Your task to perform on an android device: I want to browse the coffee machine.
Image 0: 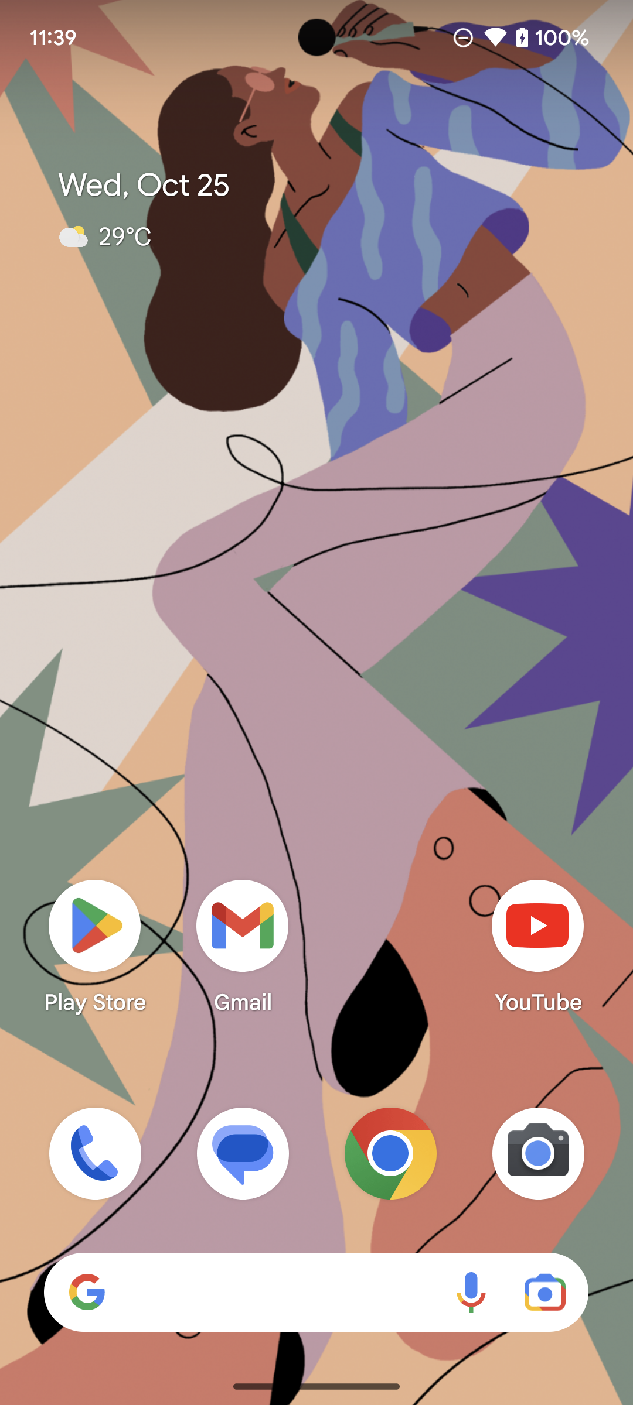
Open Tata Neu app.
Step 0: open app "Tata Neu"
Image 1: 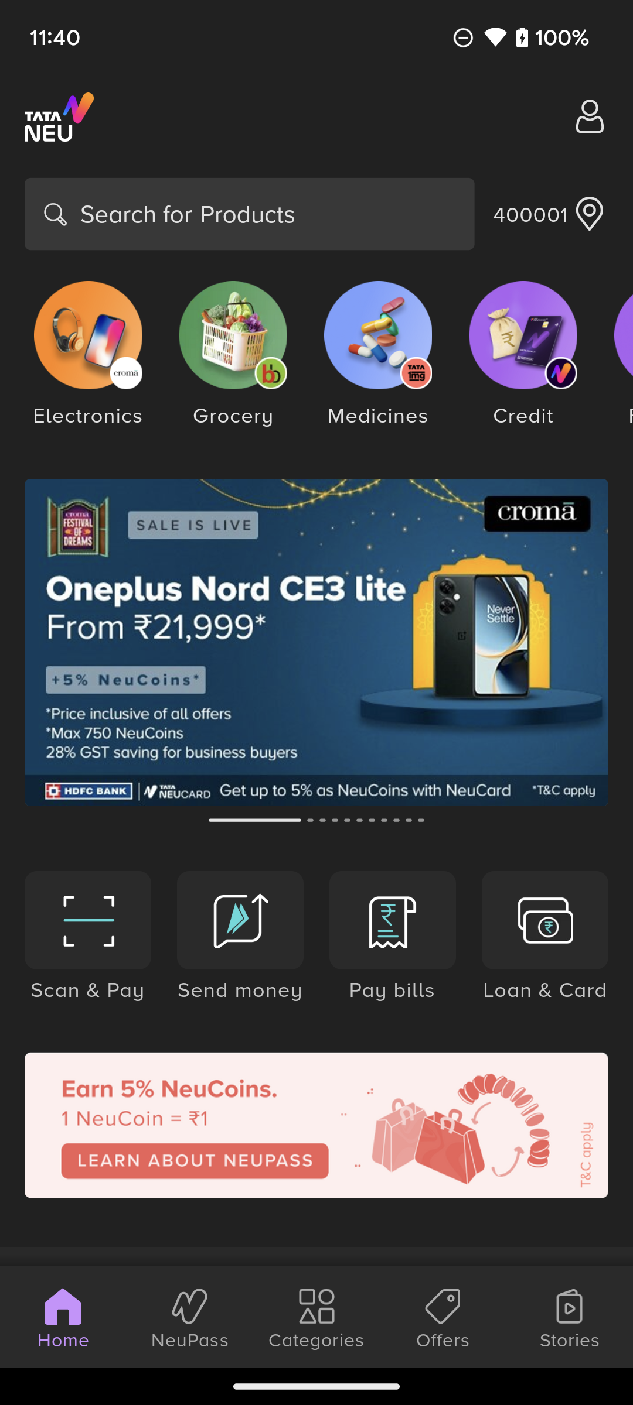
Click on the search bar on the top of the screen.
Step 1: click (250, 214)
Image 2: 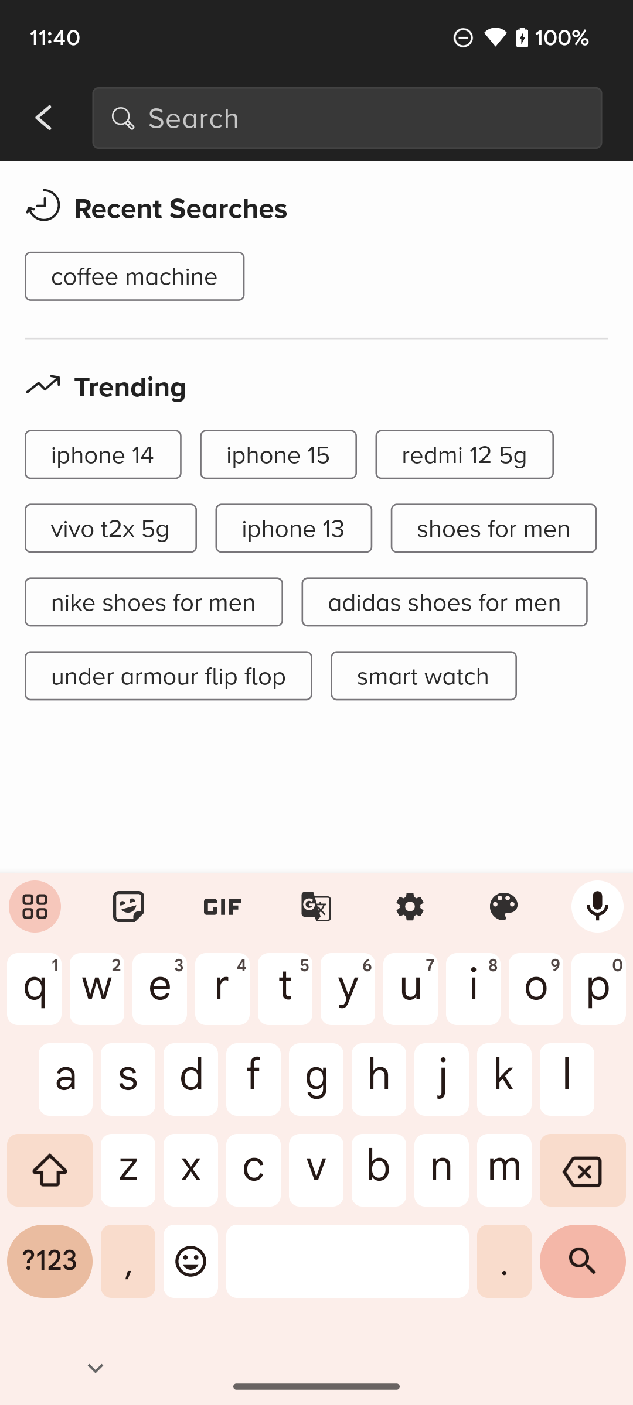
Click on the coffee machine option on the screen.
Step 2: click (134, 276)